Your task to perform on an android device: I am looking for a flight from Amsterdam to London on October 25, 2023. Actually, I have scheduled some meetings from my office, and this is very important for me, so I want to search for this flight on the booking.com app
Image 0: 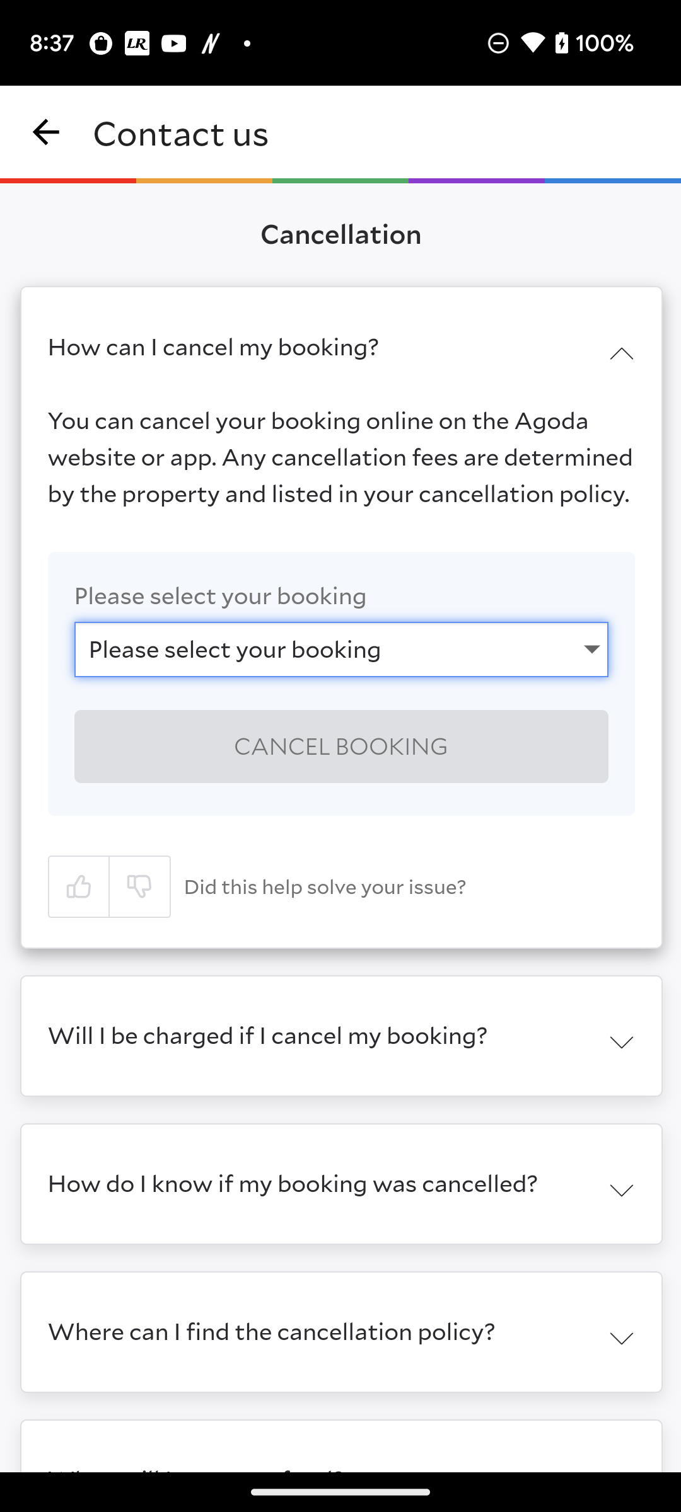
Open the Booking.com app
Step 0: open app "Booking.com"
Image 1: 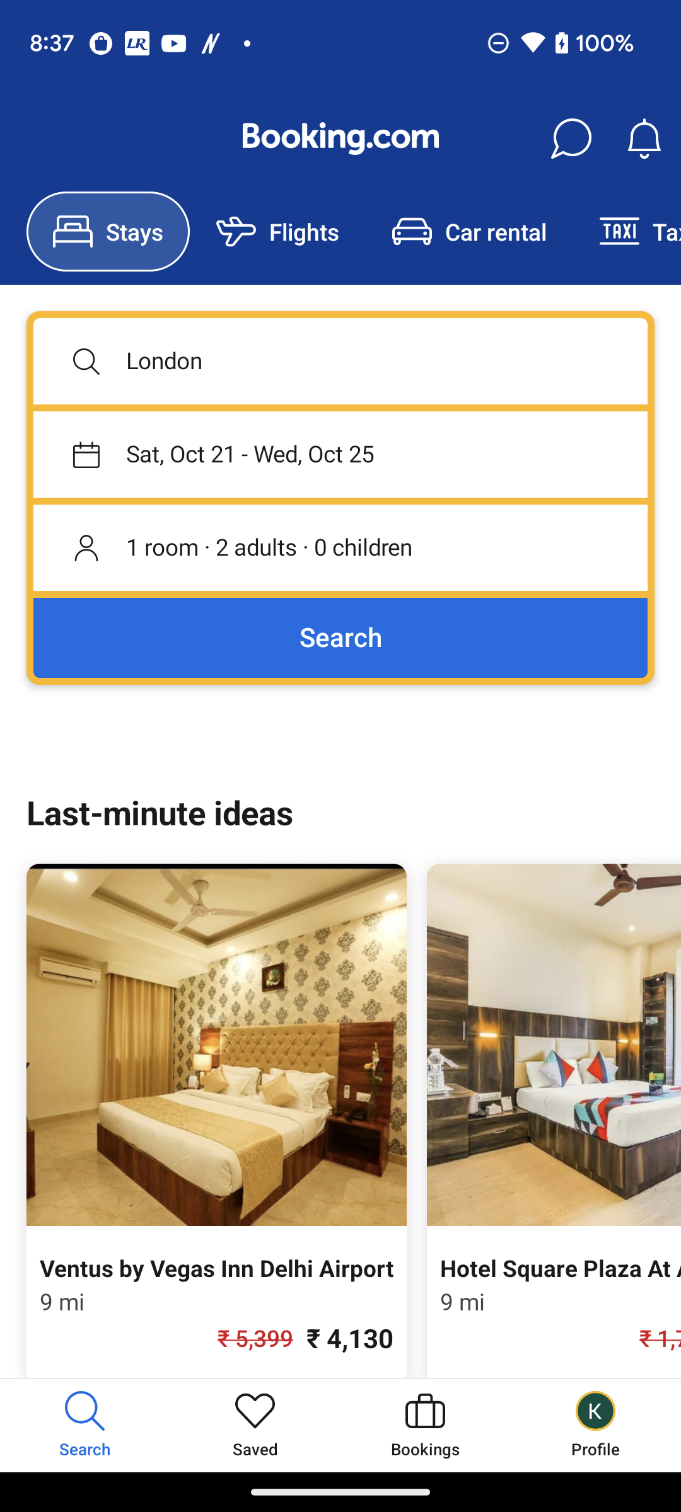
Click on the Flights icon at the top of the screen
Step 1: click (289, 248)
Image 3: 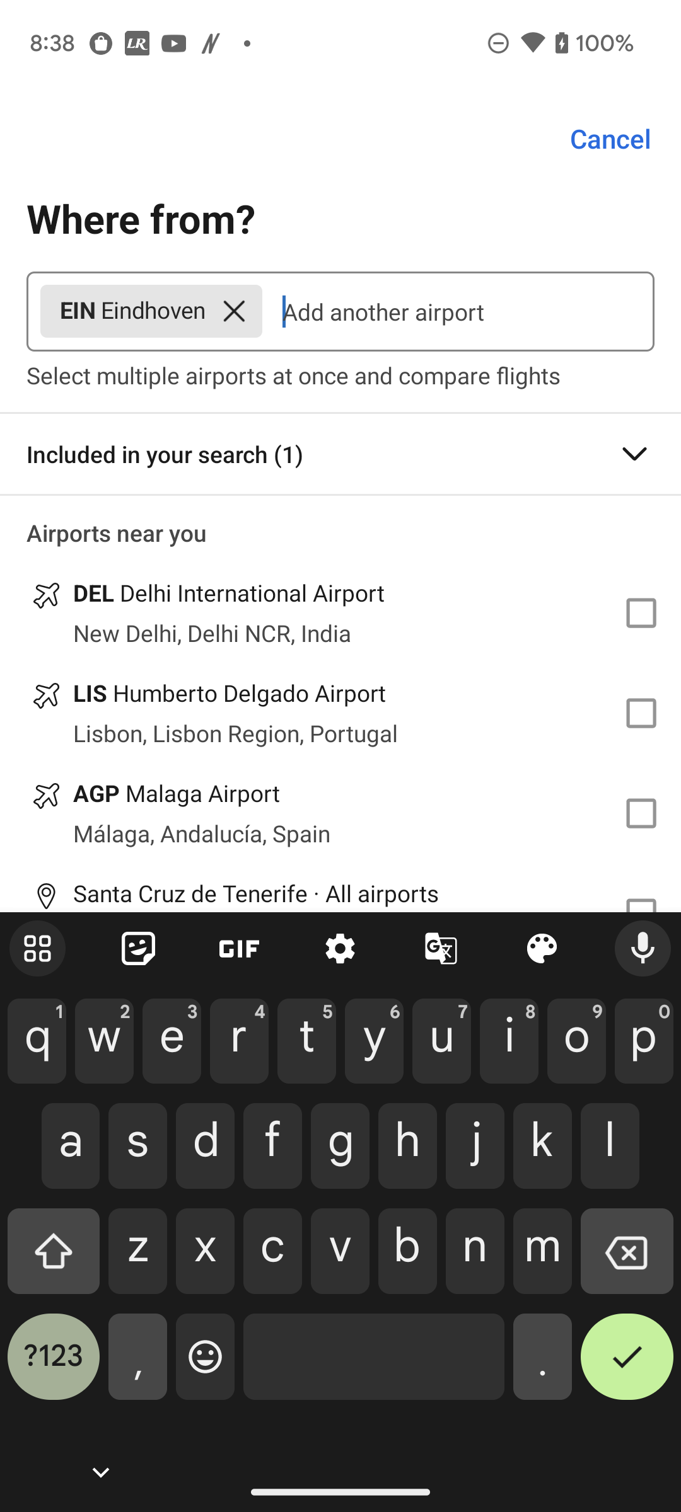
Type Amsterdam in search bar
Step 3: type "Amsterdam"
Image 4: 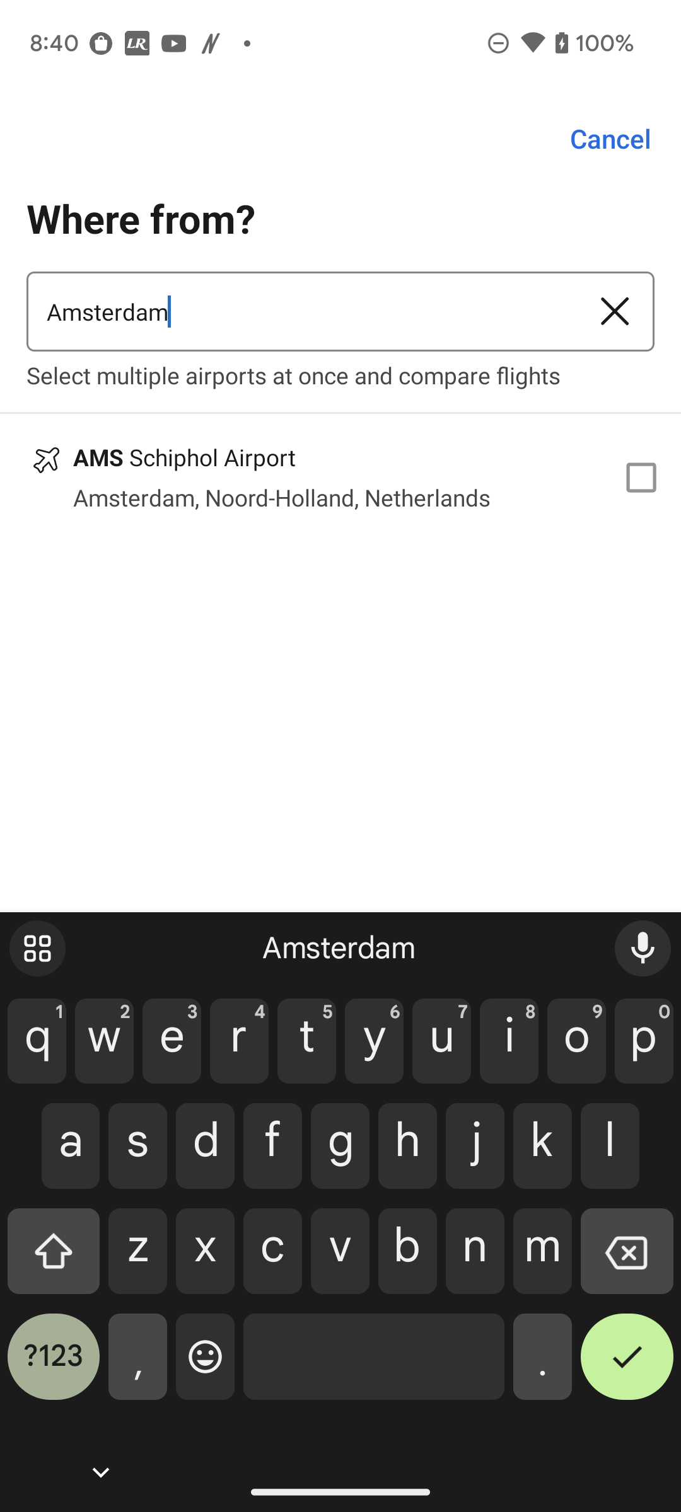
Click on the AMS Schiphol Airport name 
Step 4: click (274, 476)
Image 5: 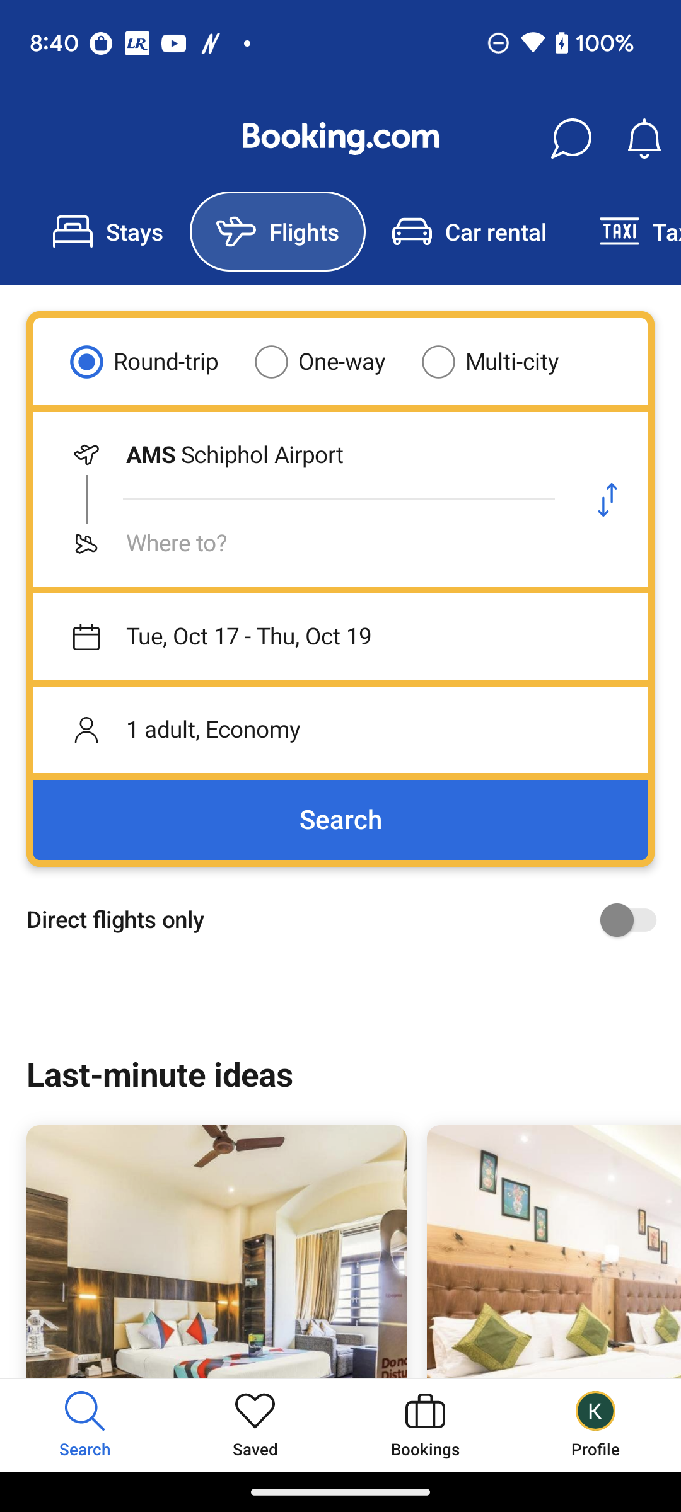
Click on the Where to? name 
Step 5: click (301, 543)
Image 6: 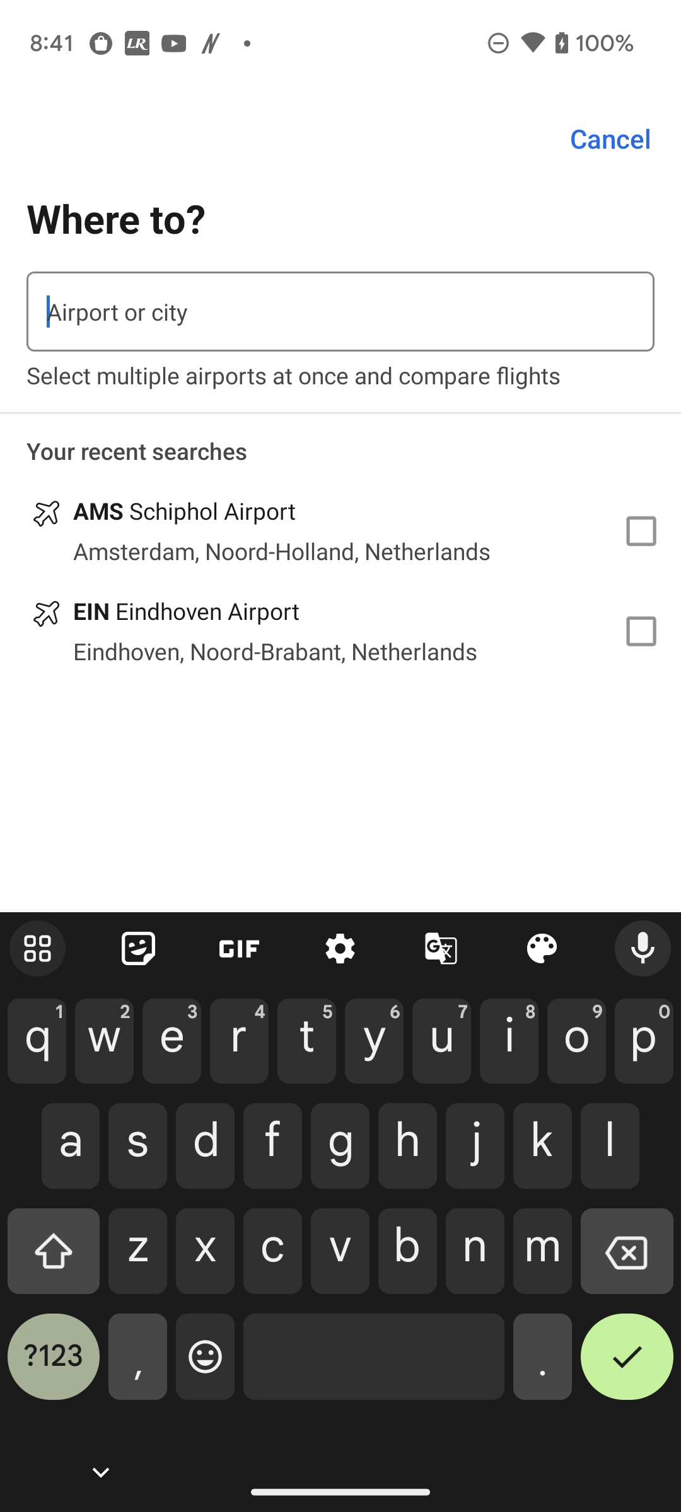
Type London in search bar
Step 6: type "London"
Image 8: 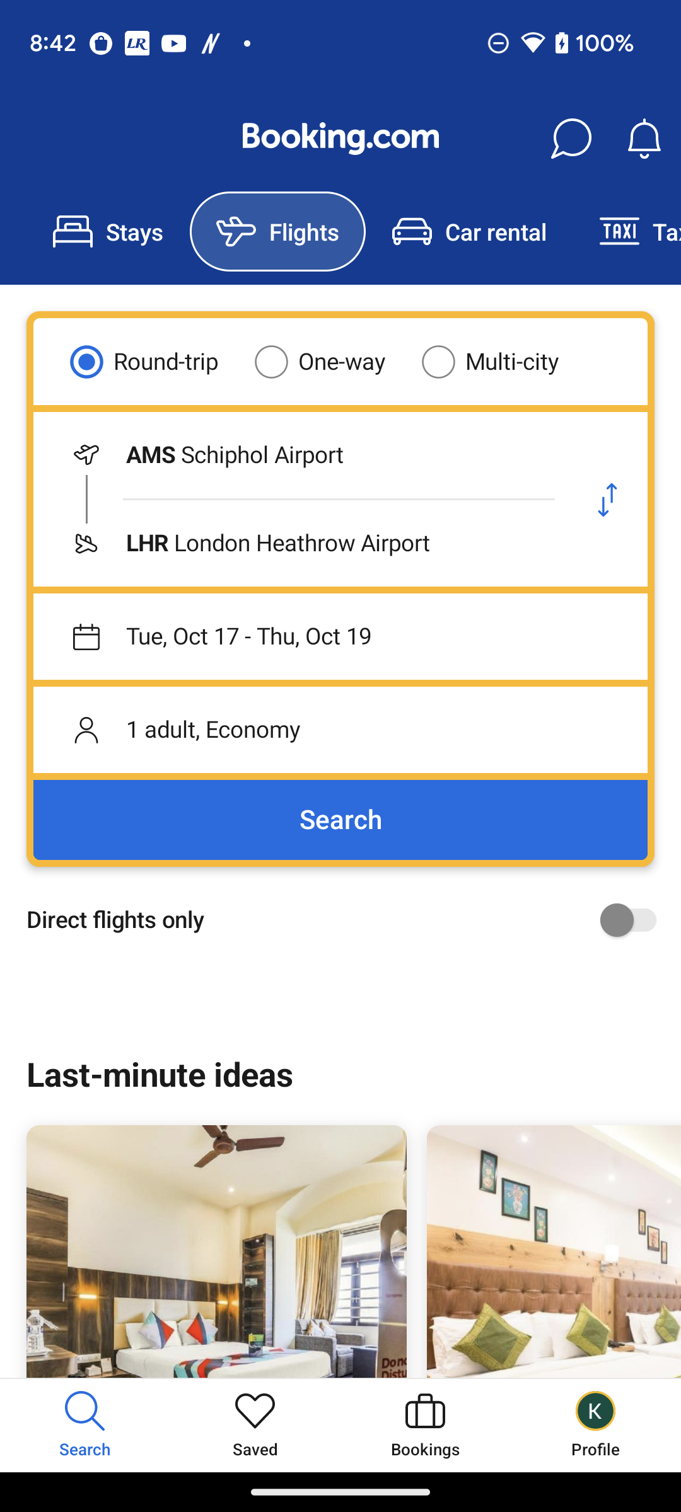
Click on the Calendar icon 
Step 8: click (340, 636)
Image 10: 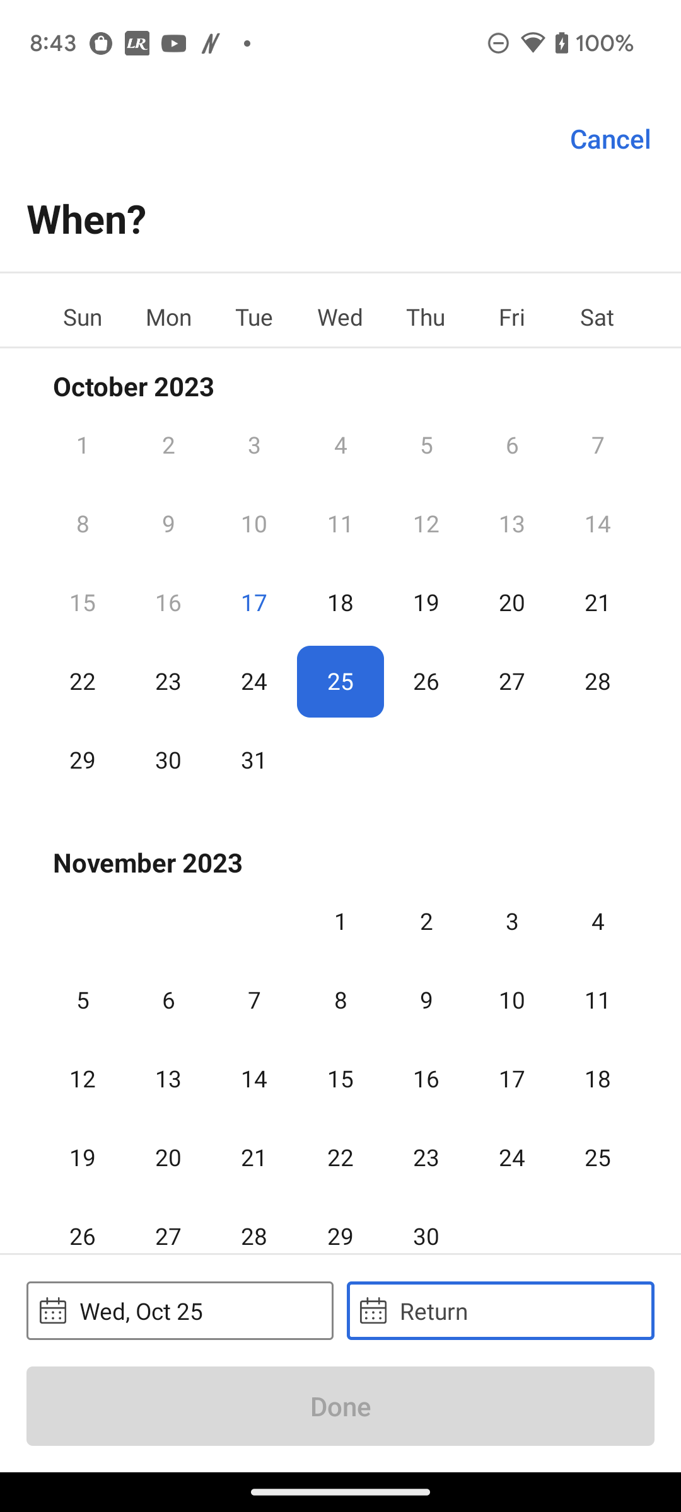
Click on the 28 October  2023 date 
Step 10: click (597, 661)
Image 11: 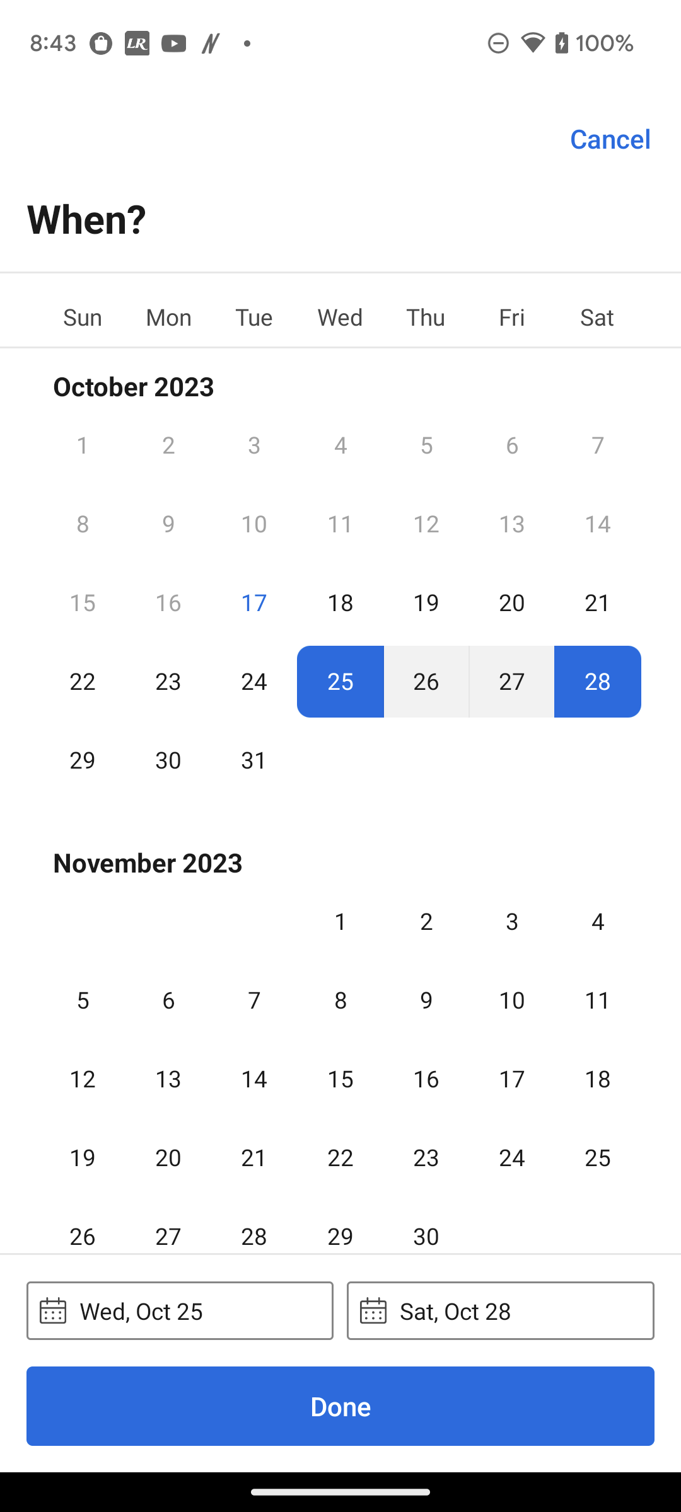
Click on the Done button at the bottom of the screen
Step 11: click (340, 1406)
Image 12: 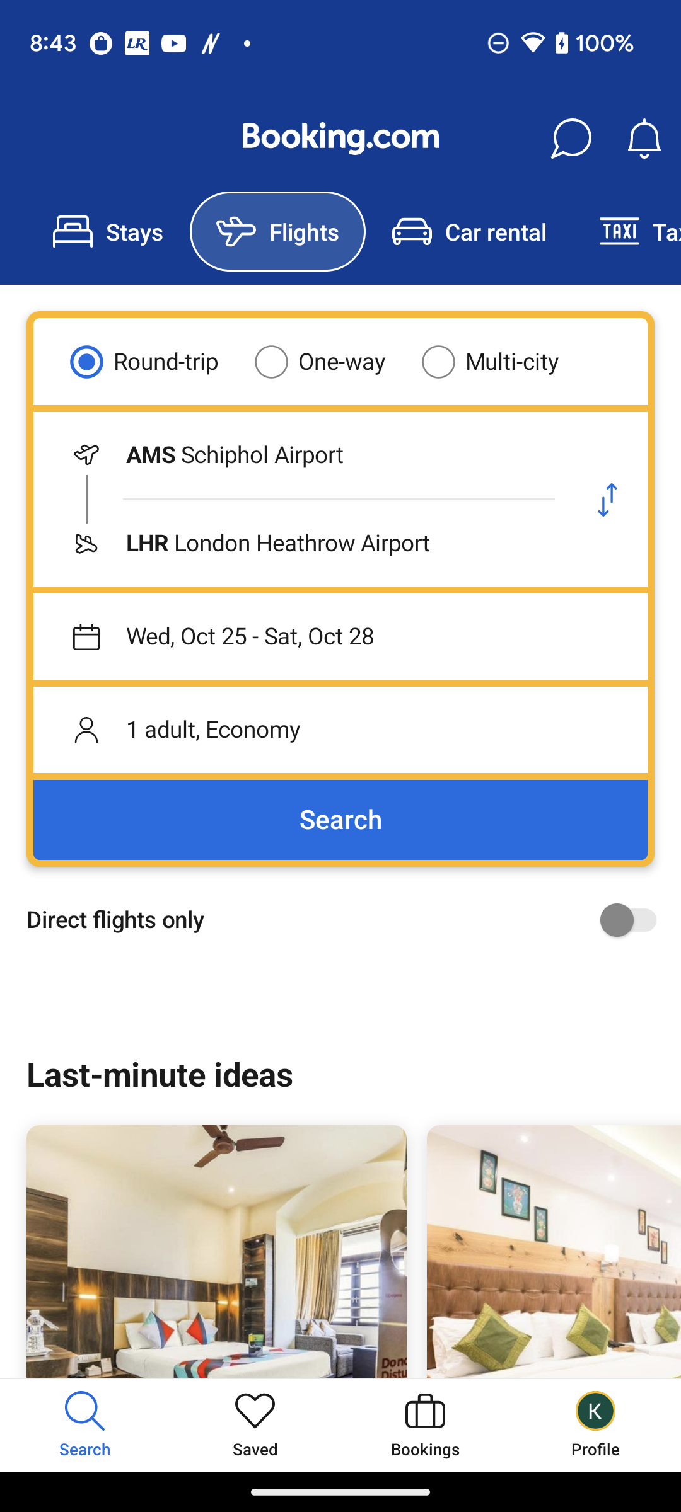
Click on the search button 
Step 12: click (340, 820)
Image 13: 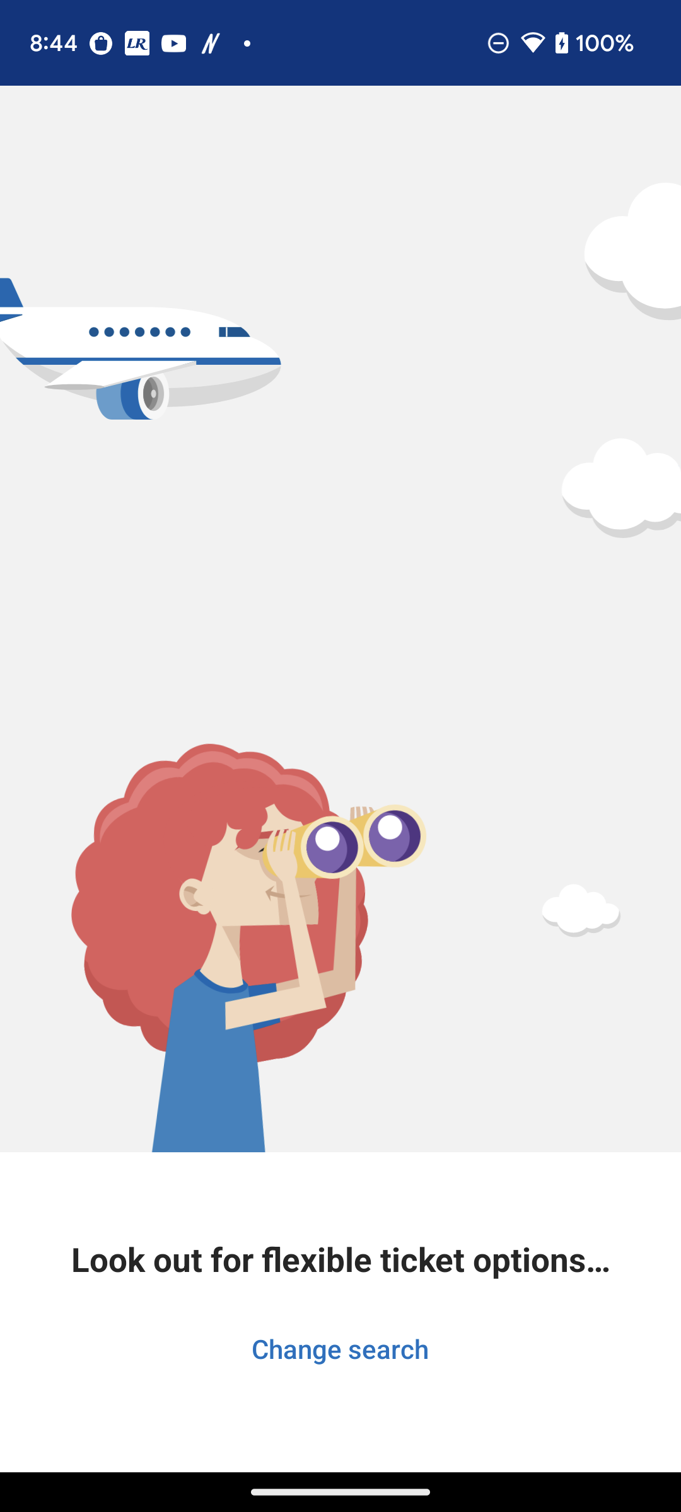
Click on the search button 
Step 13: wait